Your task to perform on an android device: Open 1800Flowers app, Message to seller that they would provide Soup Flowers before 4 a.m. on August 1
Image 1: 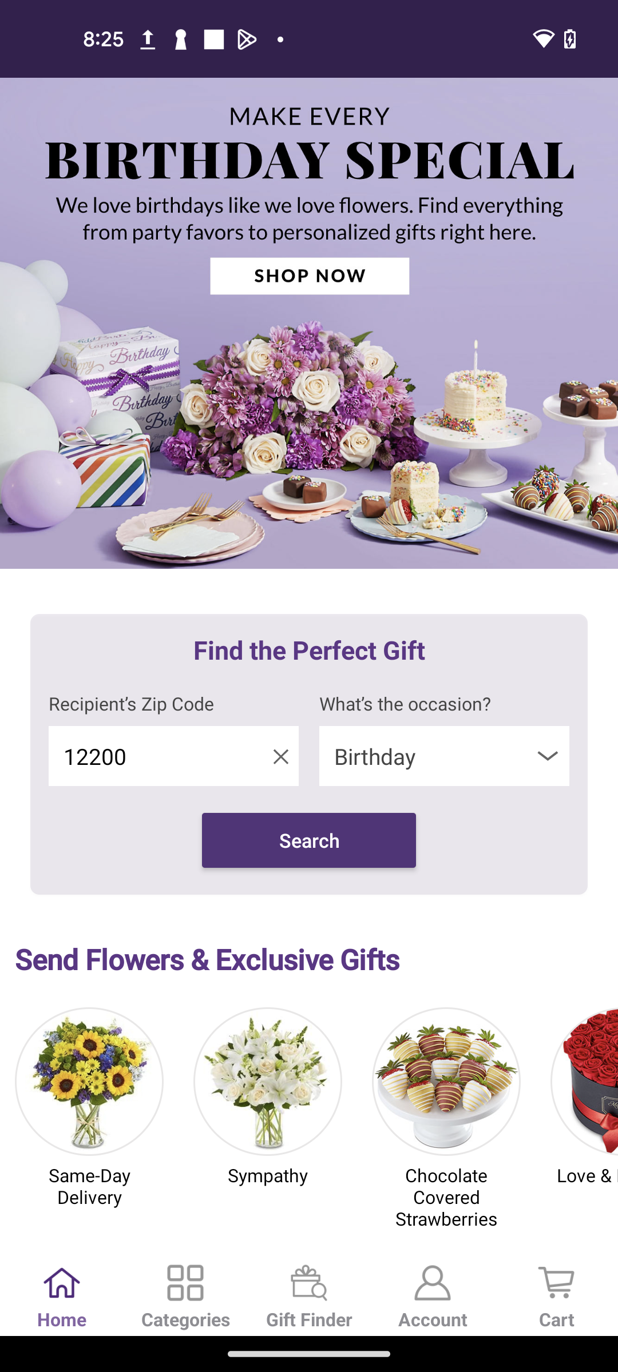
Click on the Categories at the bottom of the screen
Step 1: click (185, 1295)
Image 2: 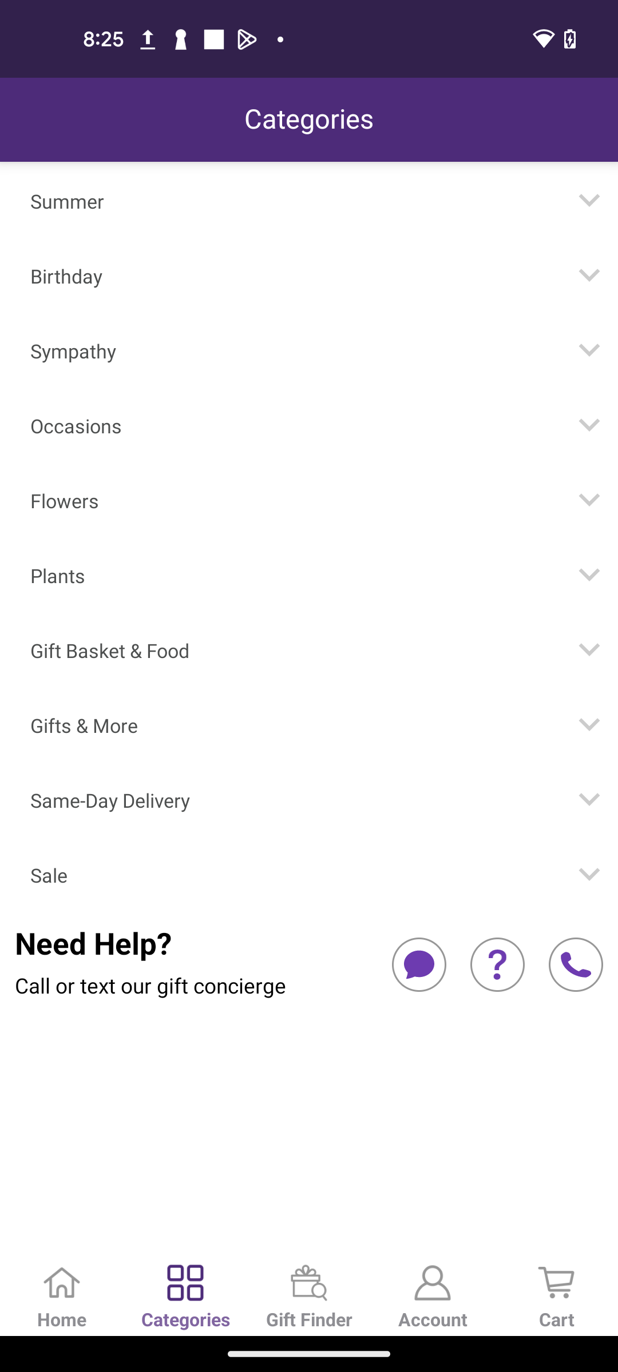
Click on the Flowers
Step 2: click (309, 497)
Image 3: 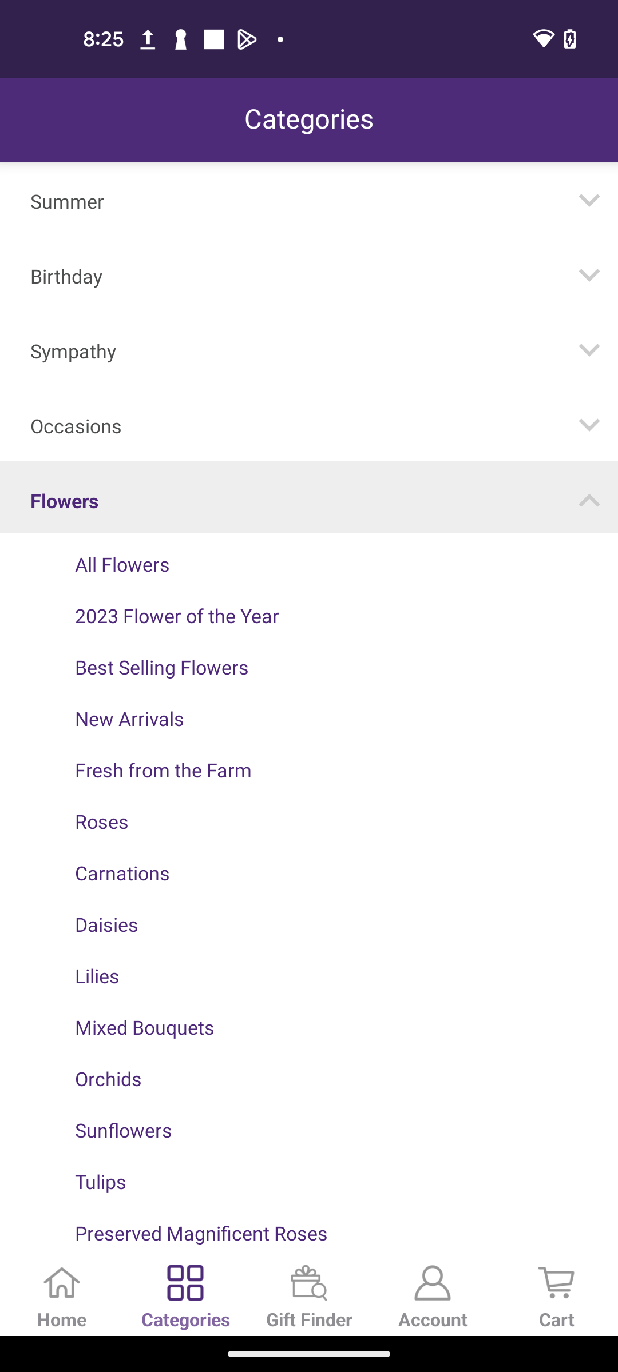
Click on the All Flowers
Step 3: click (309, 560)
Image 4: 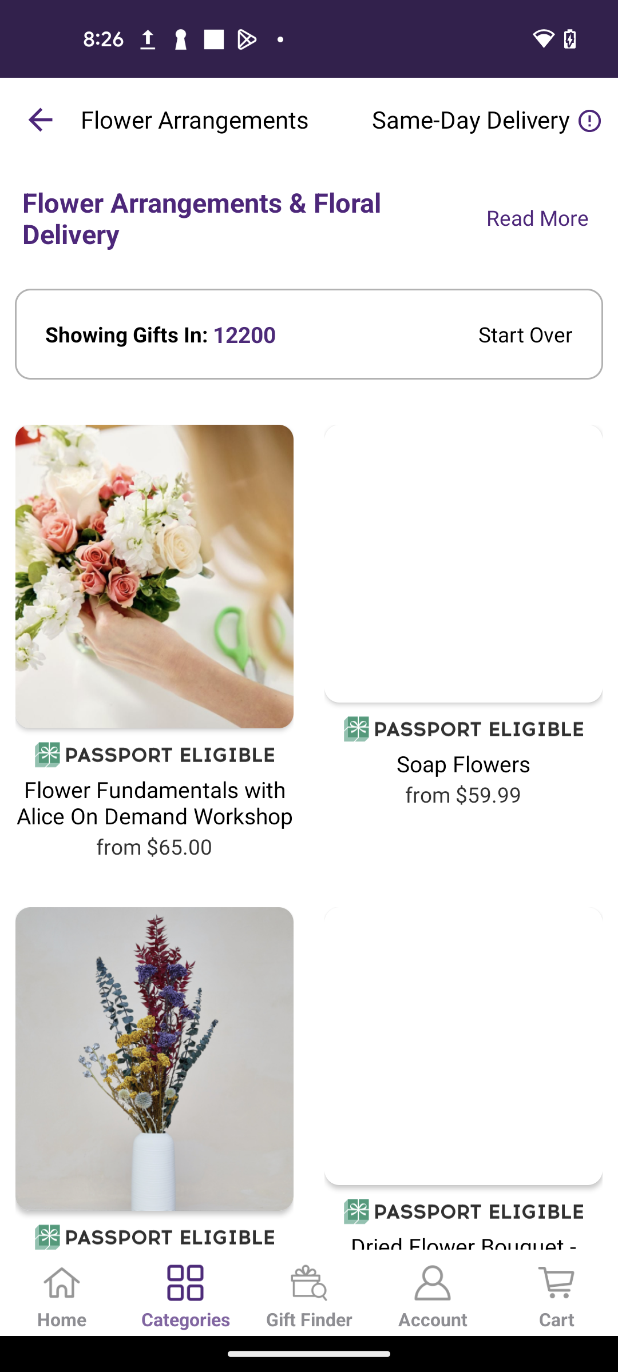
Click on the Soap Flowers
Step 4: click (463, 760)
Image 6: 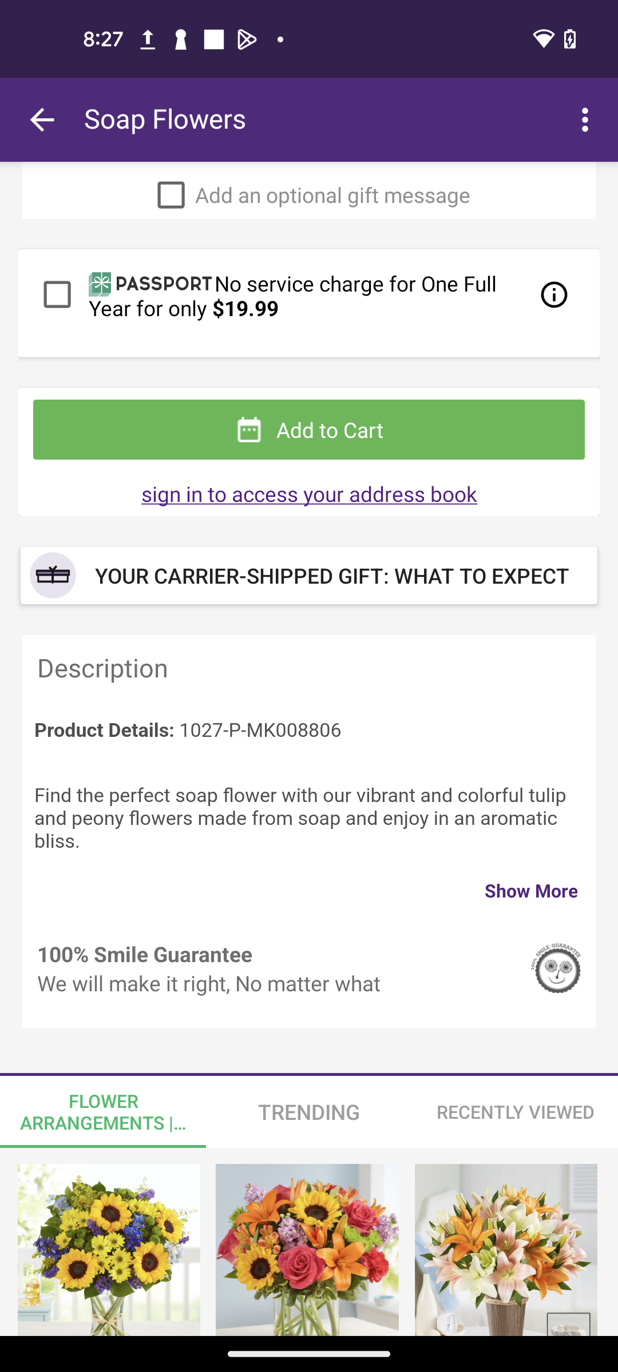
Scroll down to view more option
Step 6: scroll down
Image 7: 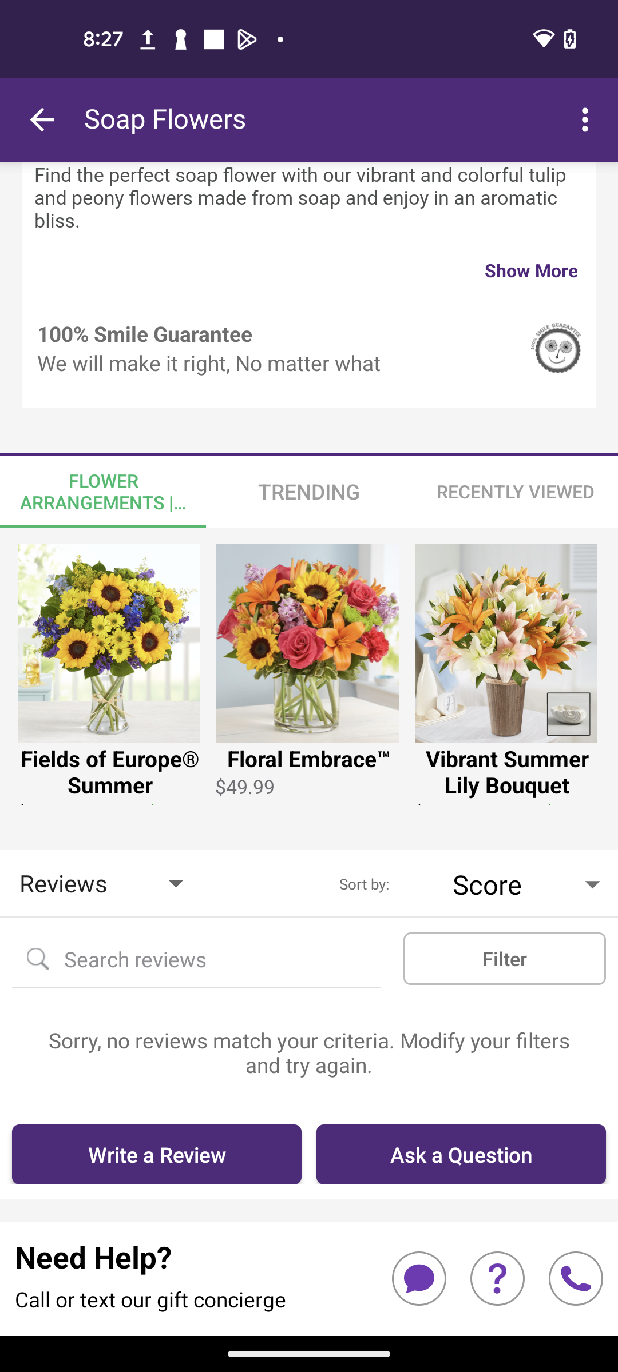
Click on the Ask a Question
Step 7: click (461, 1154)
Image 9: 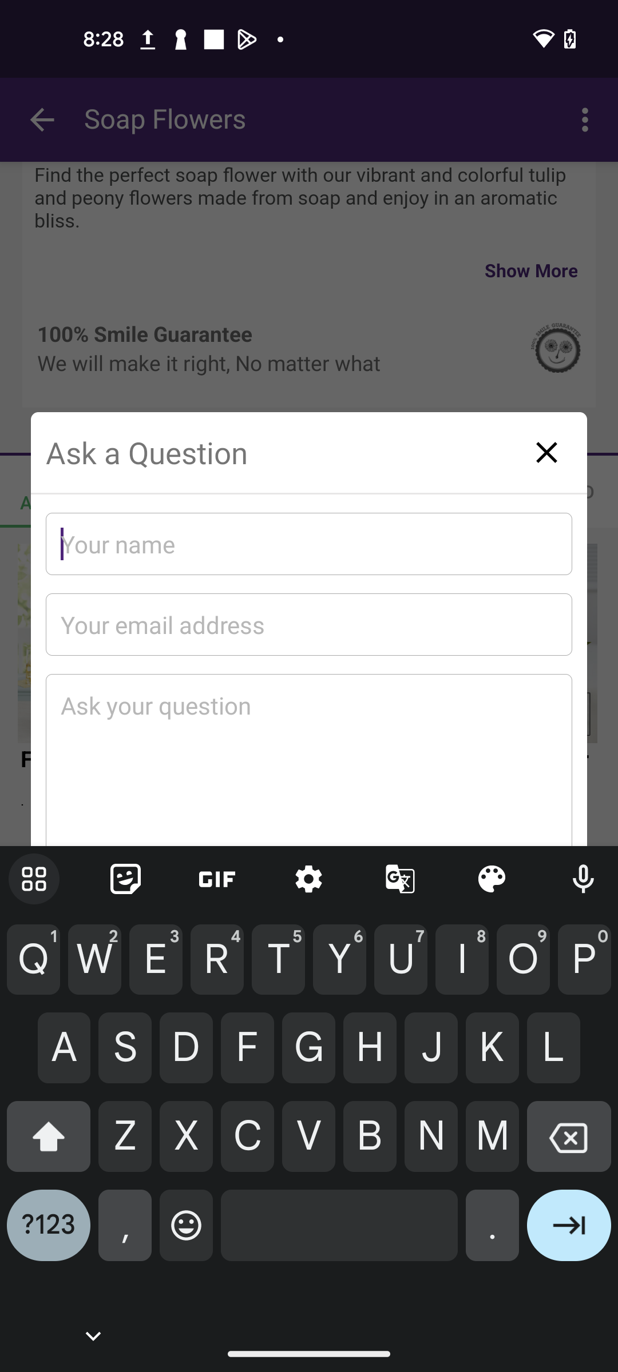
type cerebra
Step 9: type "cerebra"
Image 10: 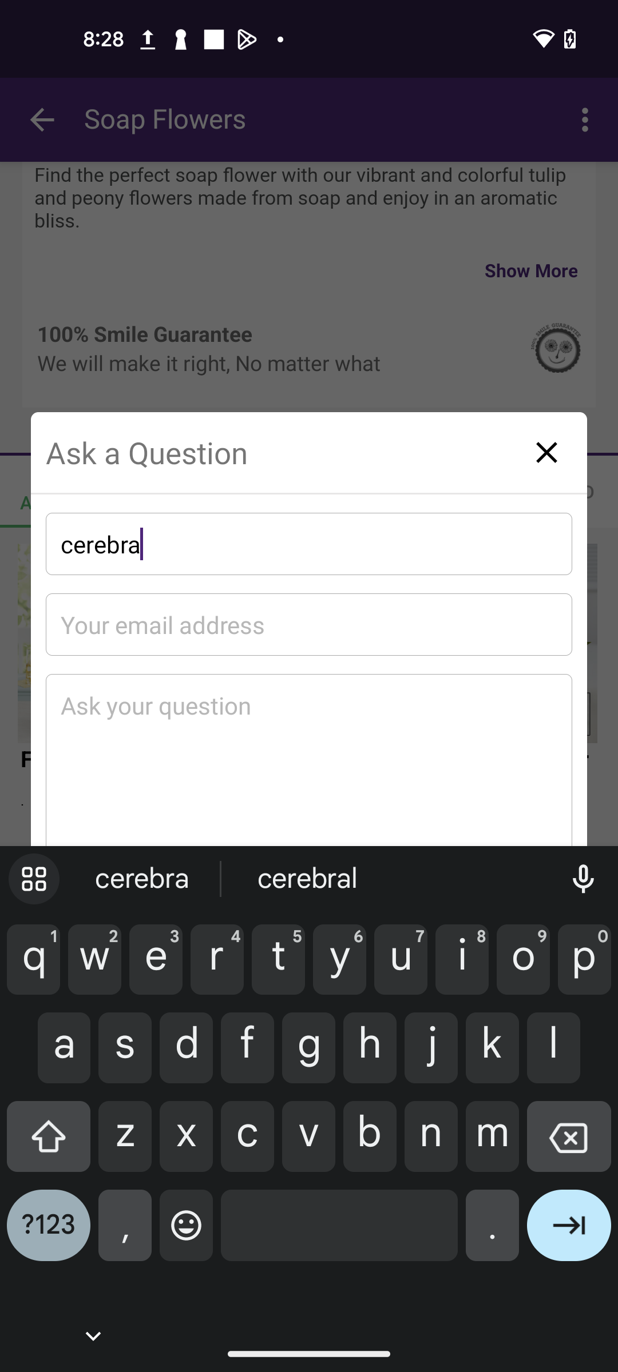
Click on the mail id section
Step 10: click (308, 624)
Image 11: 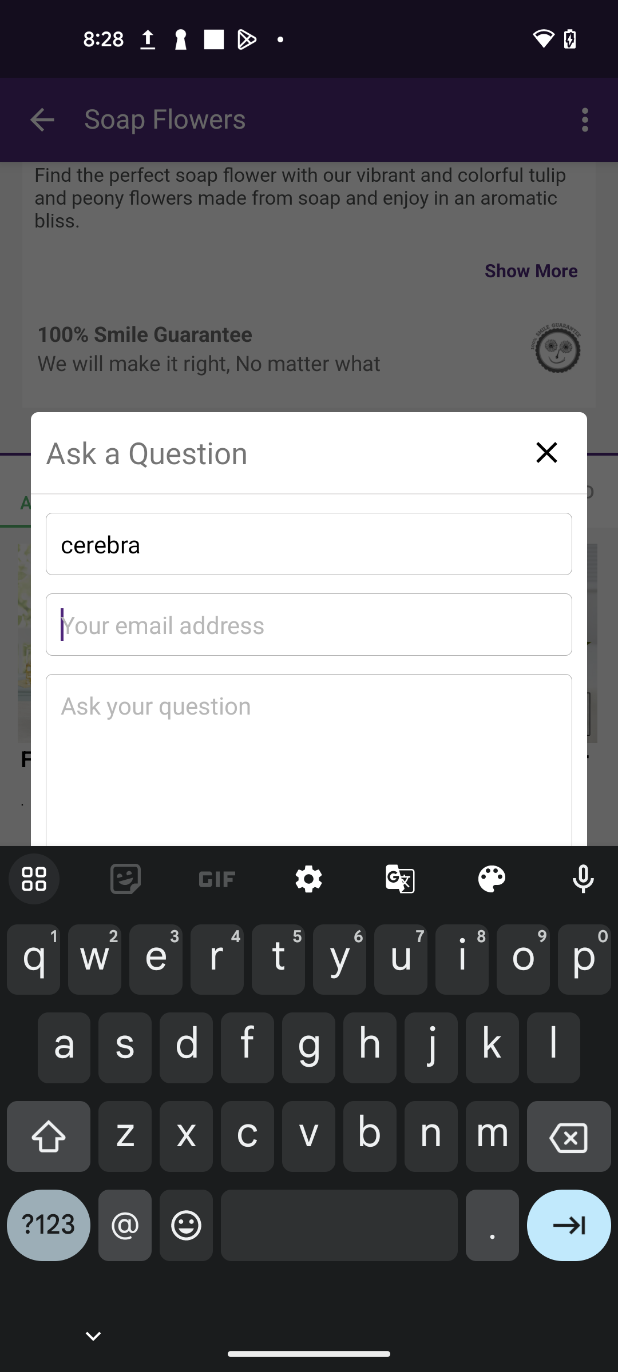
type dbwscratch.test.id1@gmail.com
Step 11: type "dbwscratch.test.id1@gmail.com"
Image 12: 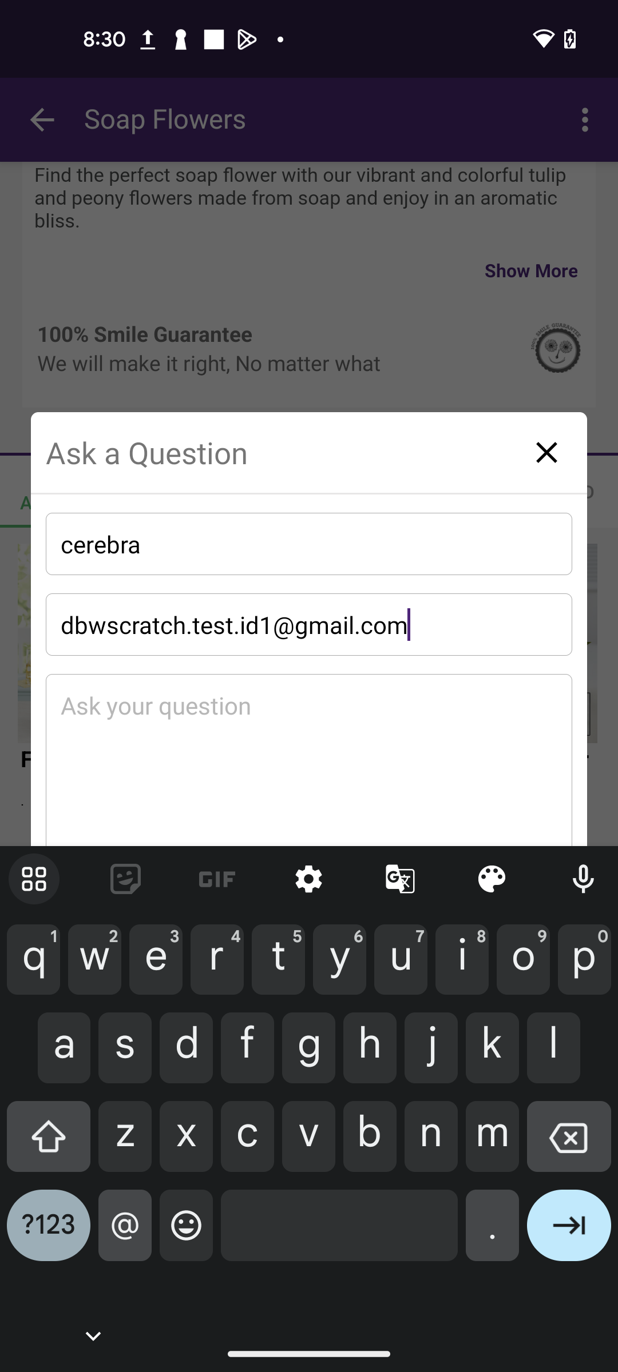
Click on the Ask your question section
Step 12: click (308, 787)
Image 13: 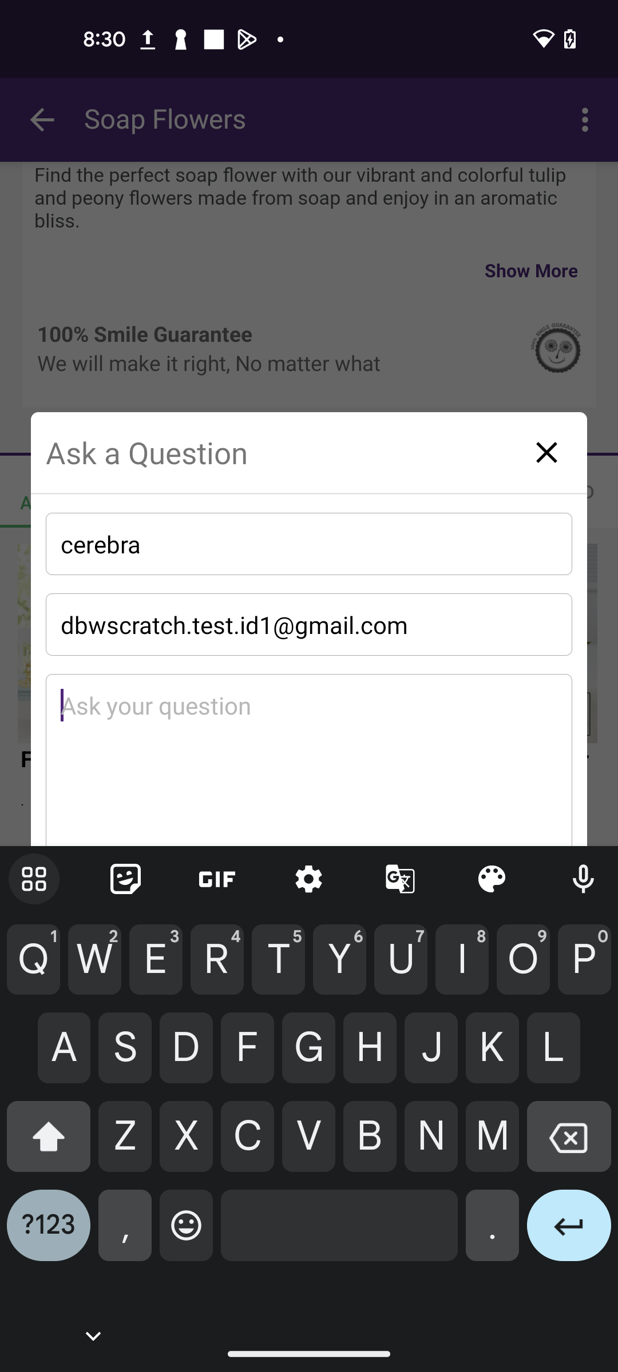
type Would you provide Soup Flowers before 4 a.m on August 1?
Step 13: type "Would you provide Soup Flowers before 4 a.m on August 1?"
Image 14: 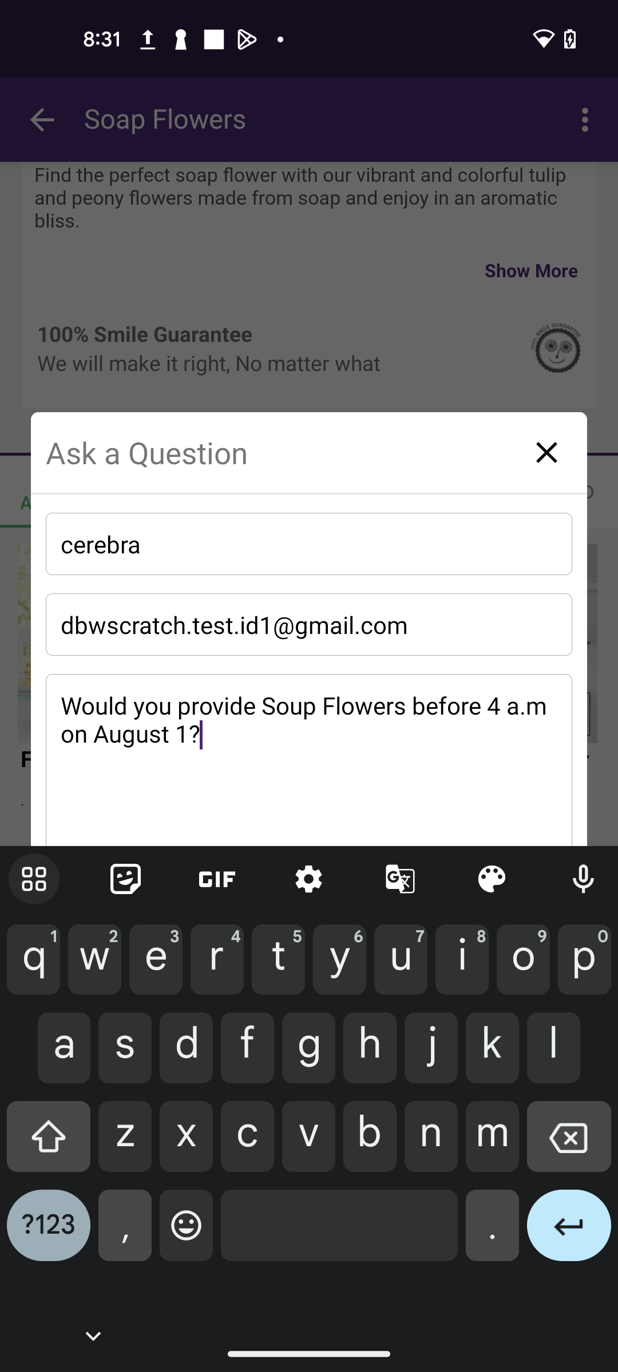
Click on the drop down button at the bottom left of the screen
Step 14: click (93, 1335)
Image 15: 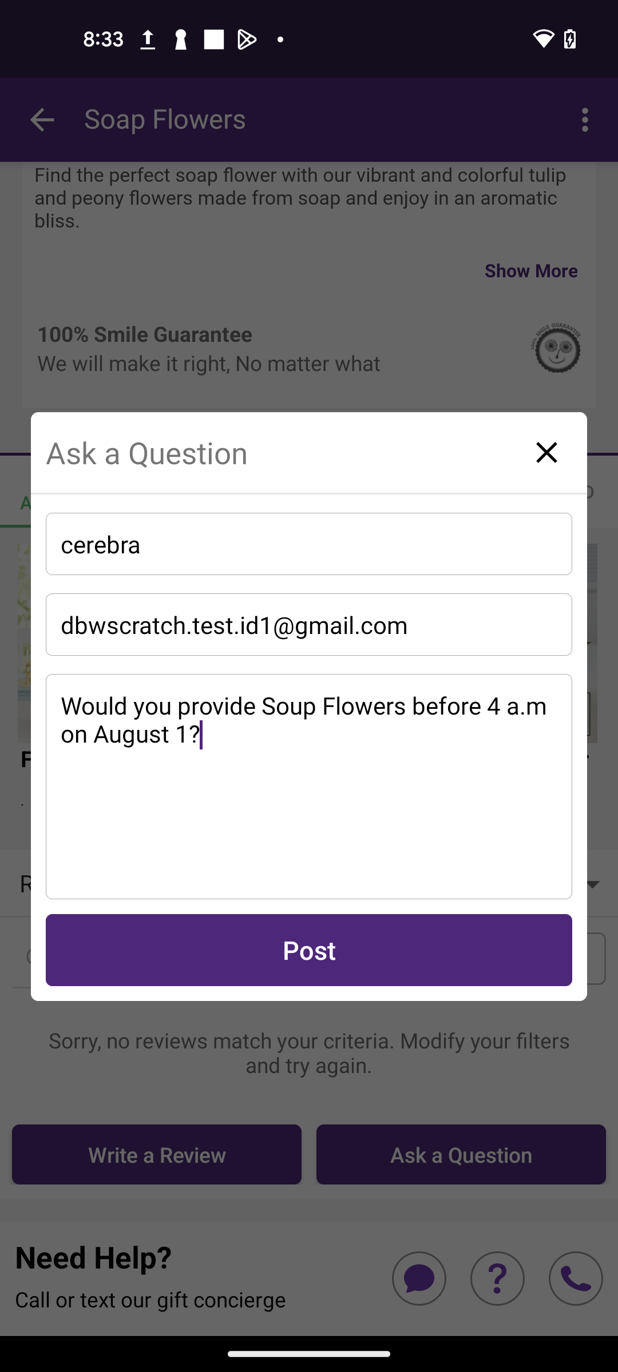
Click on the Post button
Step 15: click (308, 950)